Your task to perform on an android device: My friend Cole is inspired by the results I've achieved and wants to join me in in my workout plan, sharing him my progress report at coledbwpersonatest@gmail.com. 
Image 0: 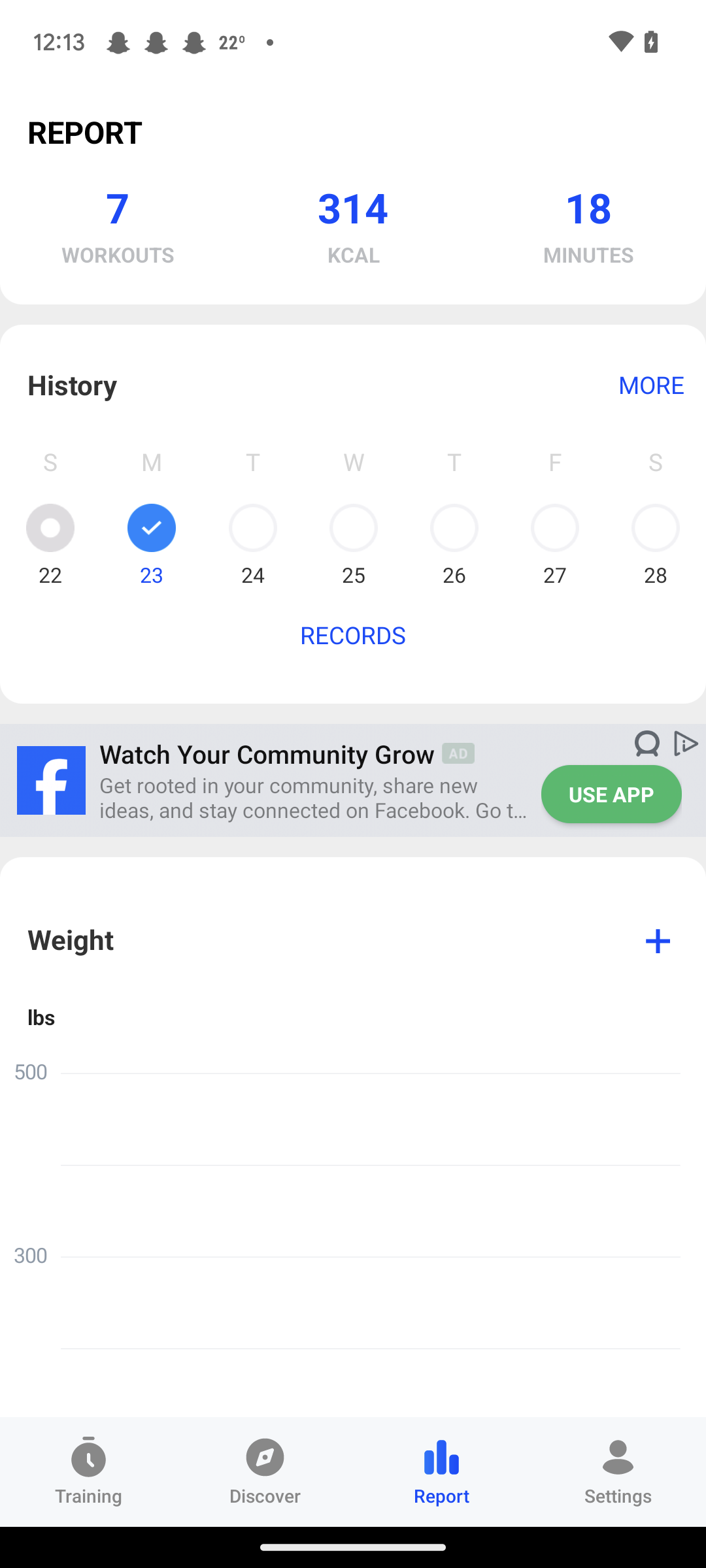
Click on the settings tab at the bottom right corner of the screen
Step 0: click (618, 1472)
Image 1: 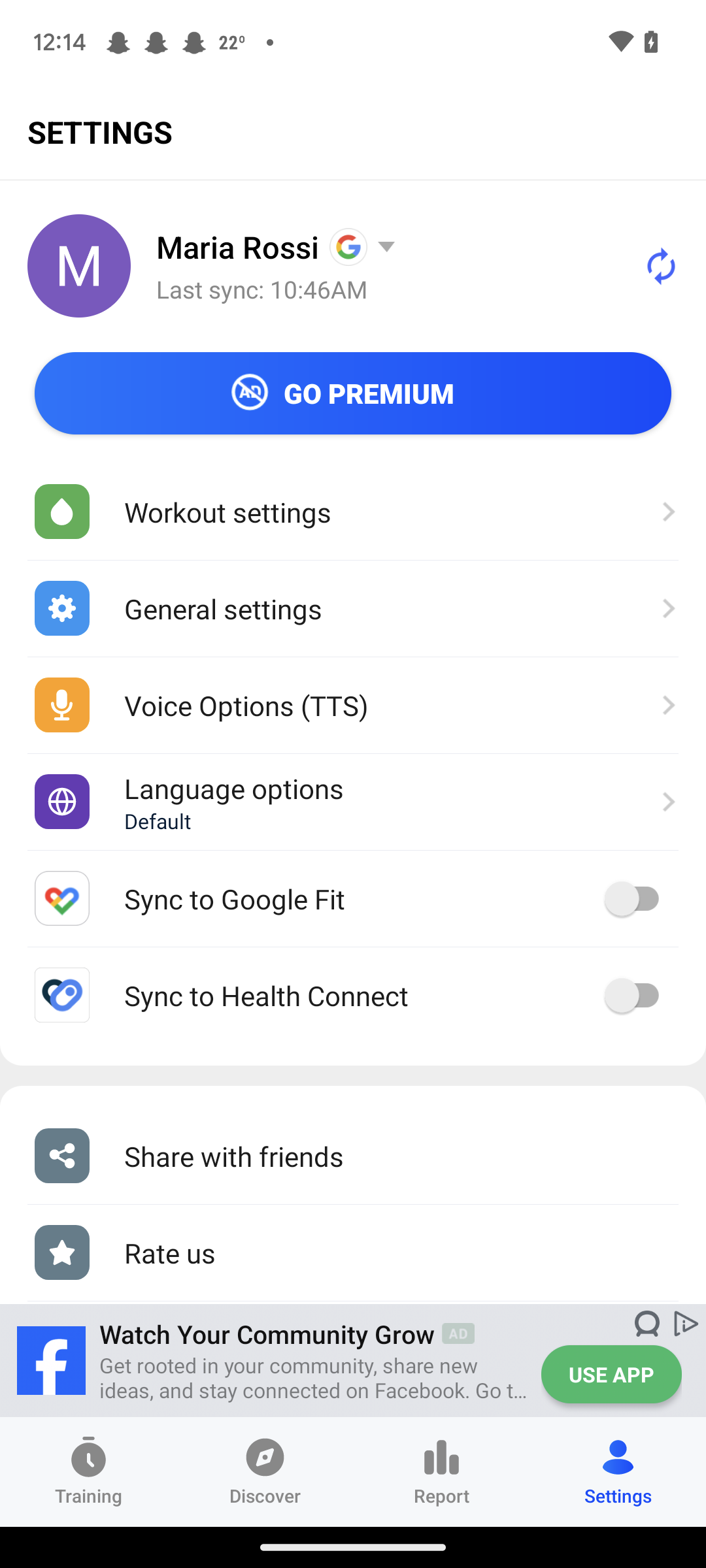
Click on the share with friends
Step 1: click (392, 1155)
Image 3: 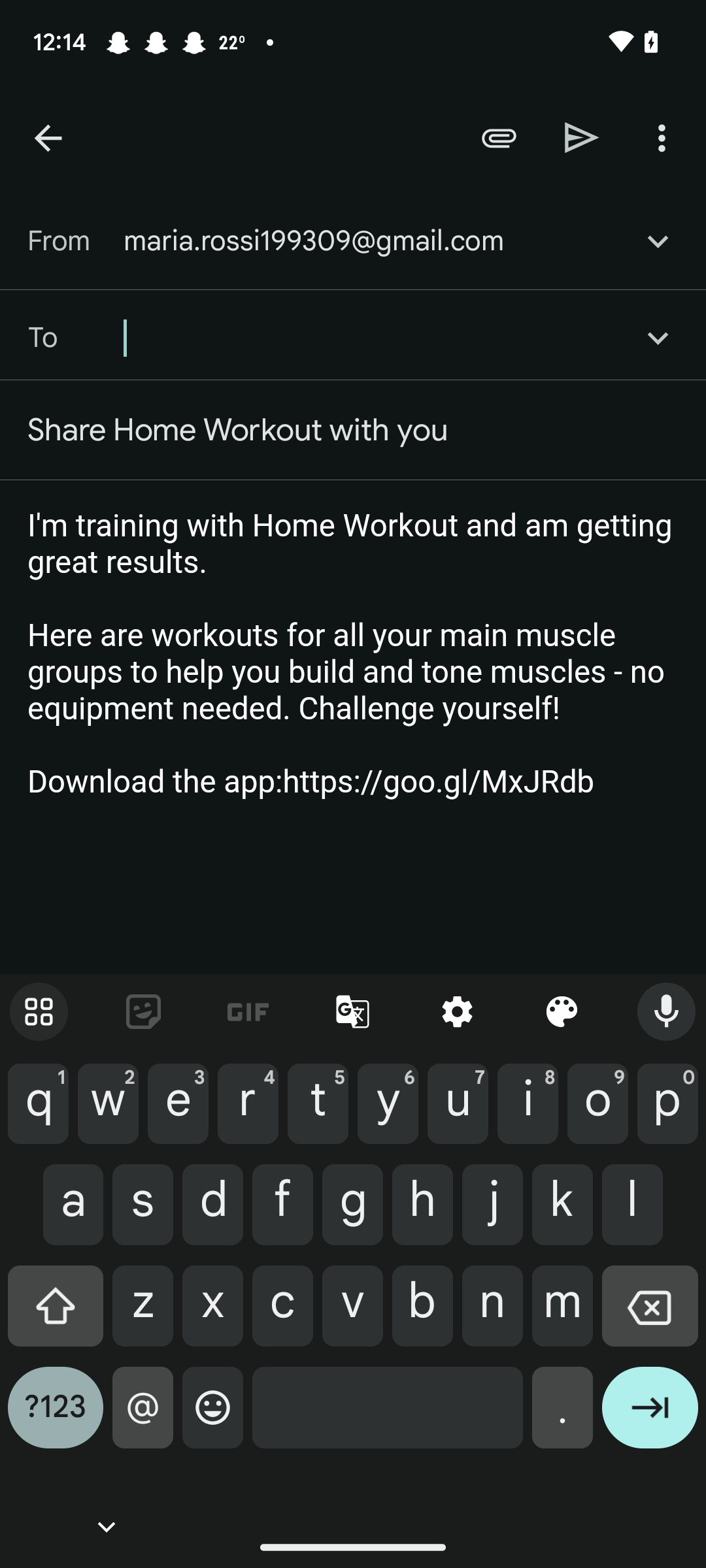
Enter the recipient id as coledbwpersonatest@gmail.com
Step 3: type "coledbwpersonatest@gmail.com"
Image 4: 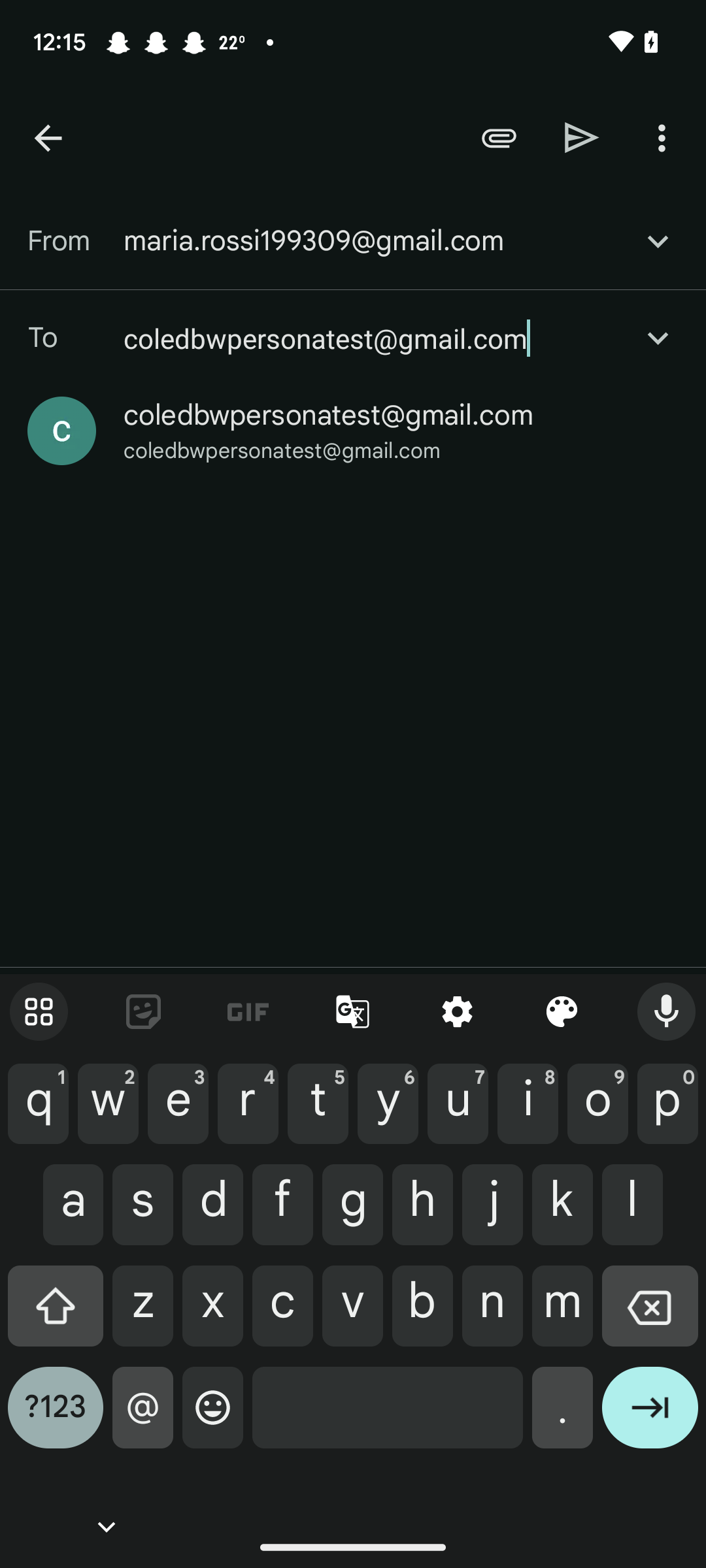
Click on the enter icon of the keyboard
Step 4: click (650, 1418)
Image 5: 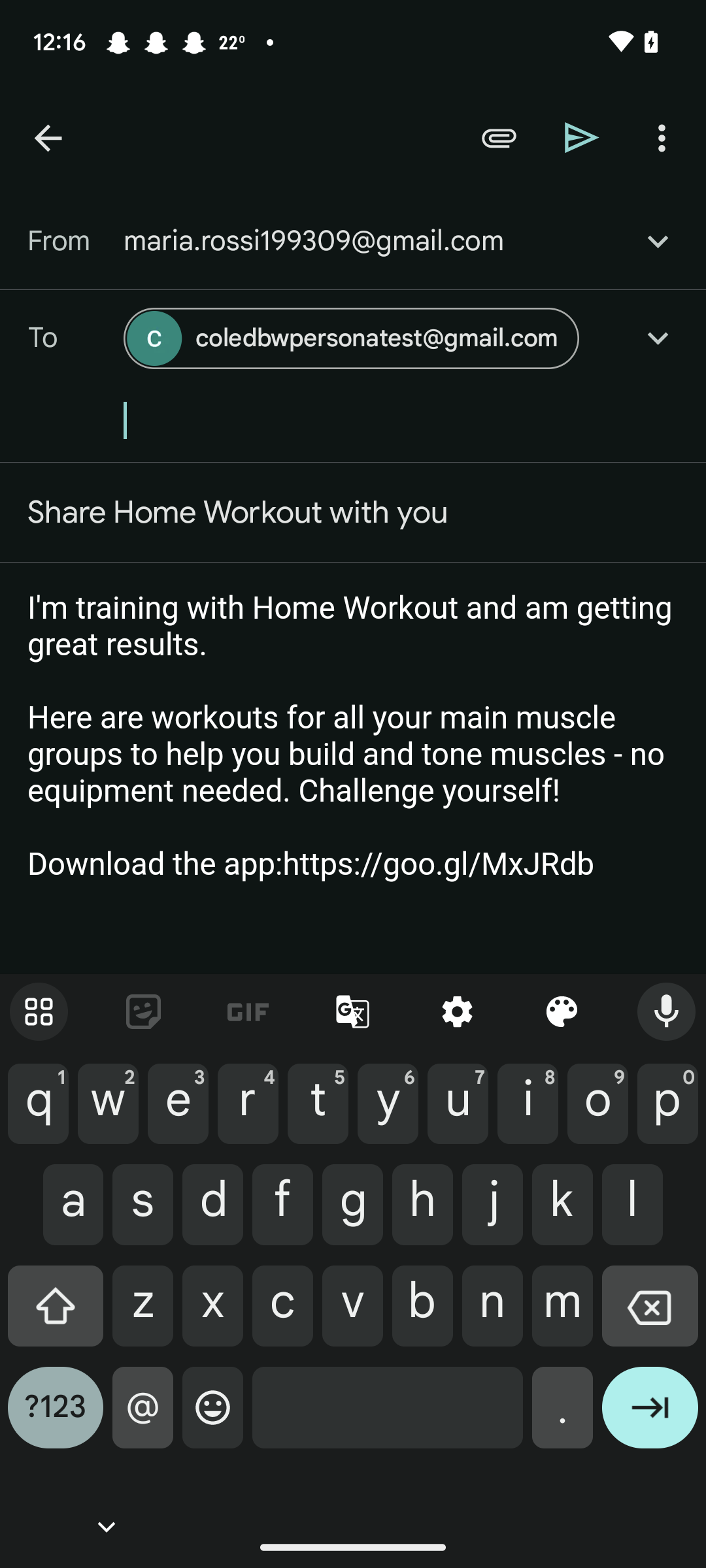
Click on the send icon at the top of the screen
Step 5: click (582, 138)